Your task to perform on an android device: Share my favorite book, The Fellowship of the Ring, with my personal email address.
Image 0: 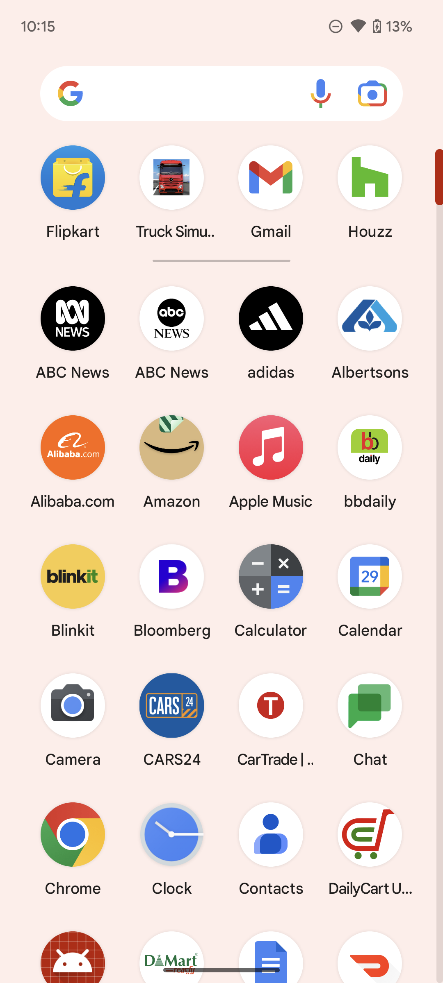
Open Google Play Books app.
Step 0: open app "Google Play Books"
Image 1: 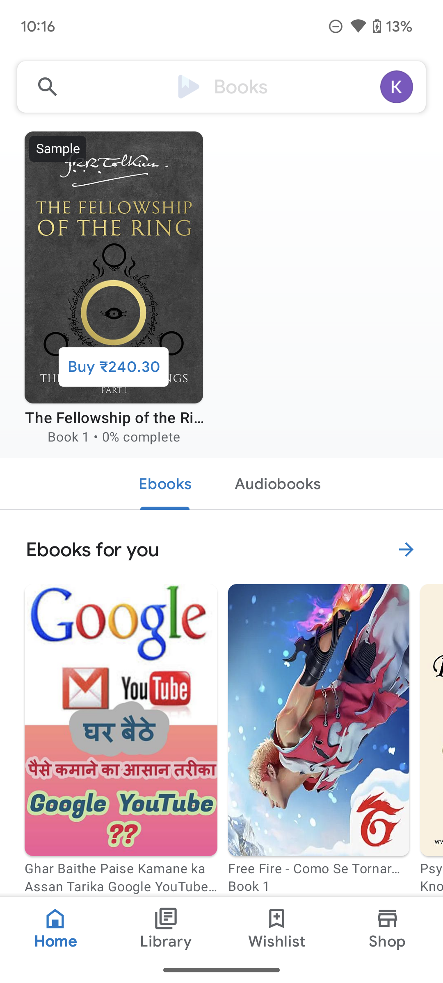
Click on the 'The Fellowship of the Ring' on the screen.
Step 1: click (114, 286)
Image 2: 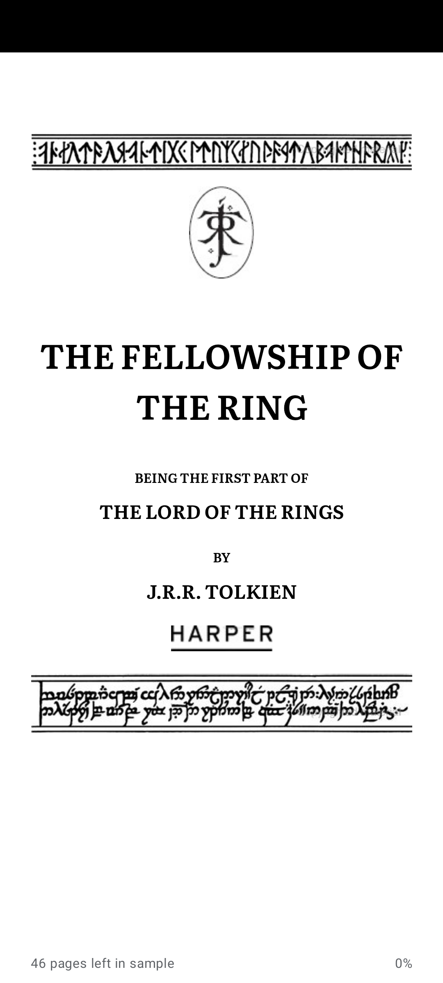
Click on the screen.
Step 2: click (221, 517)
Image 3: 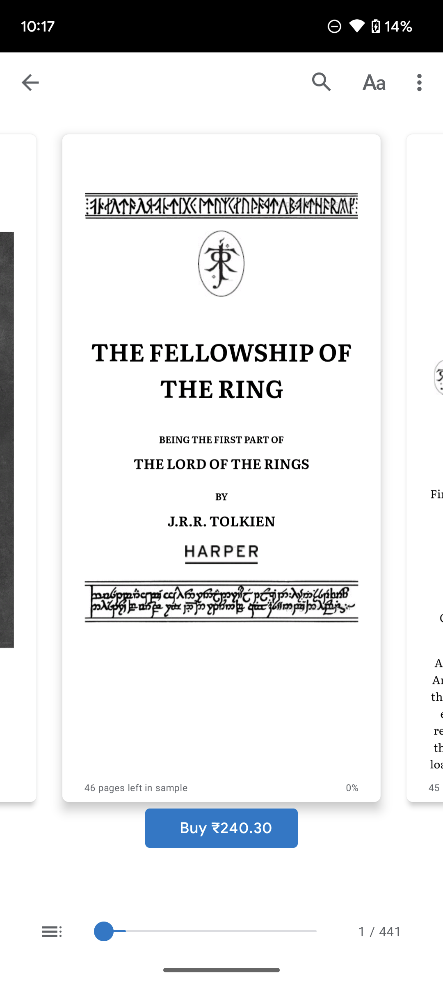
Click on the three dots on the top right corner of the screen.
Step 3: click (421, 82)
Image 4: 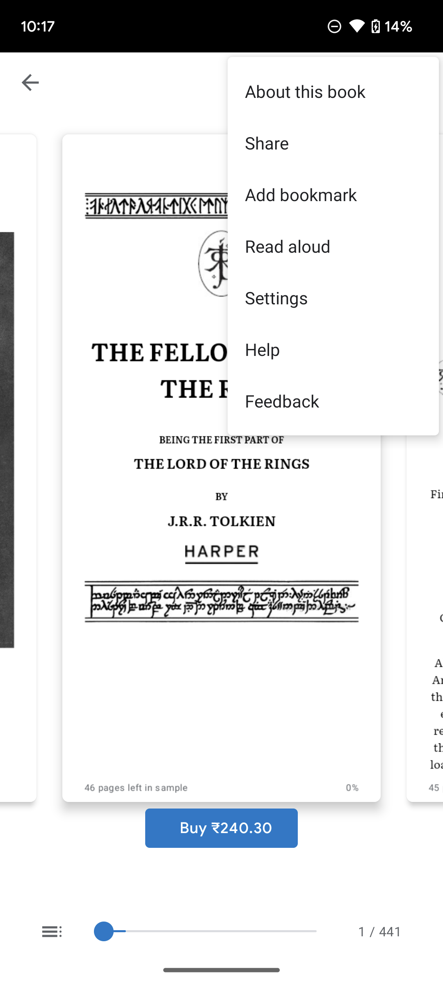
Click on the share option on the screen.
Step 4: click (333, 143)
Image 5: 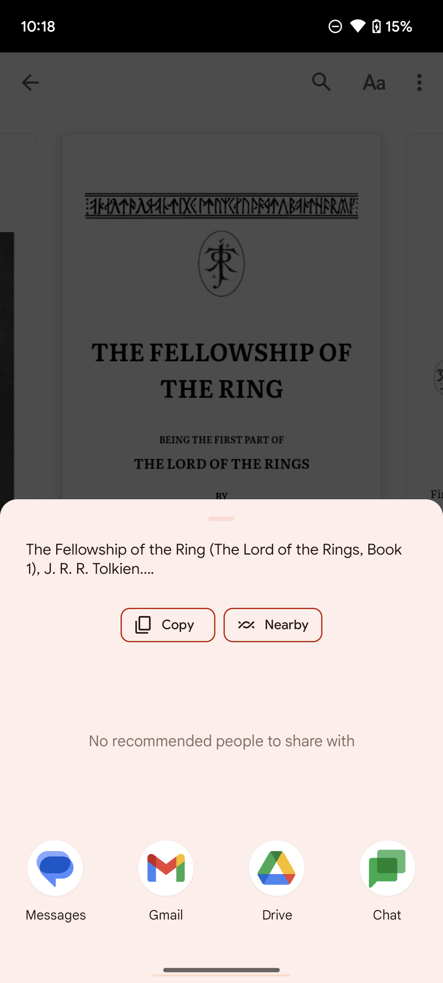
Click on the Gmail icon on the screen.
Step 5: click (165, 868)
Image 6: 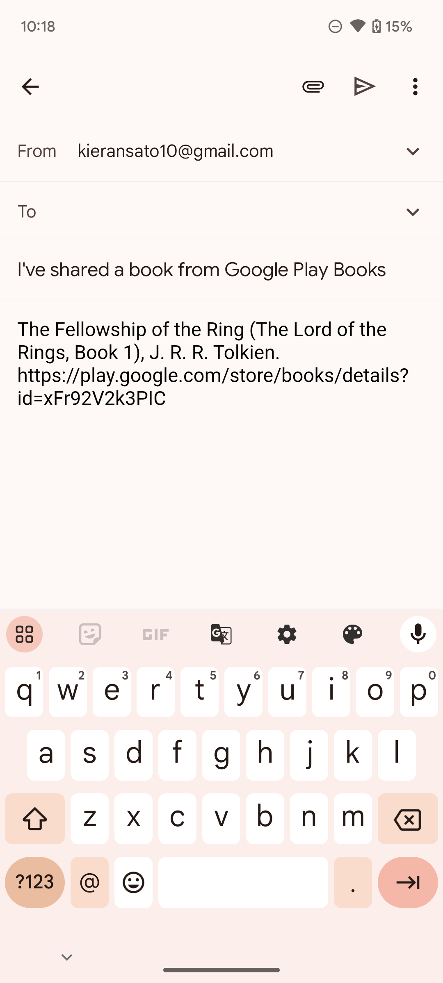
Type lucaskramer733@gmail.com on the 'to' field.
Step 6: type "Lucaskramer733@gmail.com"
Image 7: 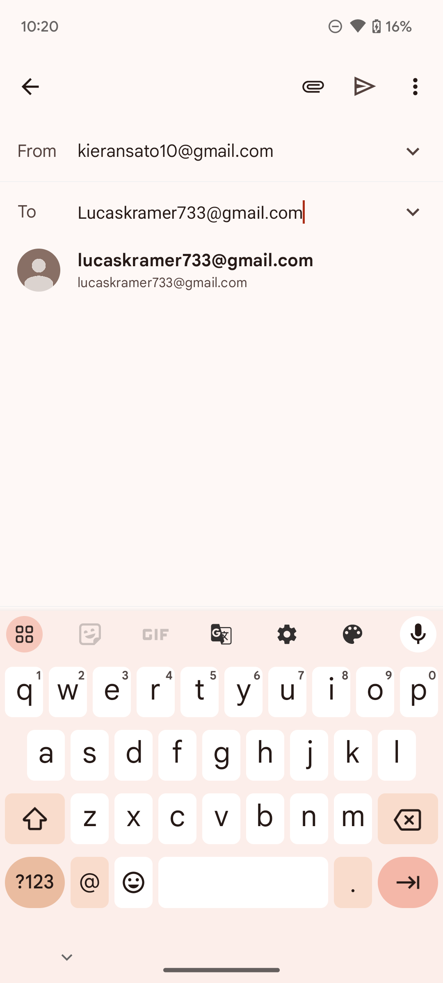
Click on the send icon on the top of the screen.
Step 7: click (365, 86)